Your task to perform on an android device: Open the index.html file from the spck editor app.
Image 0: 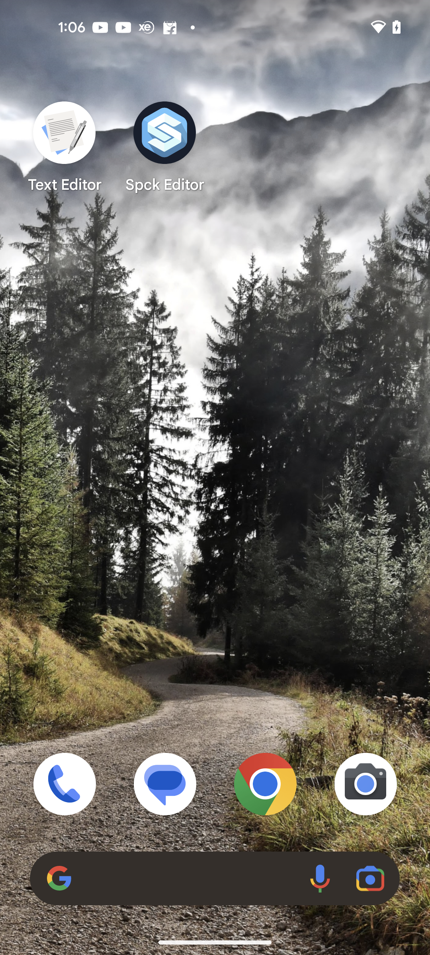
Step 0: open app "Spck Editor"
Image 1: 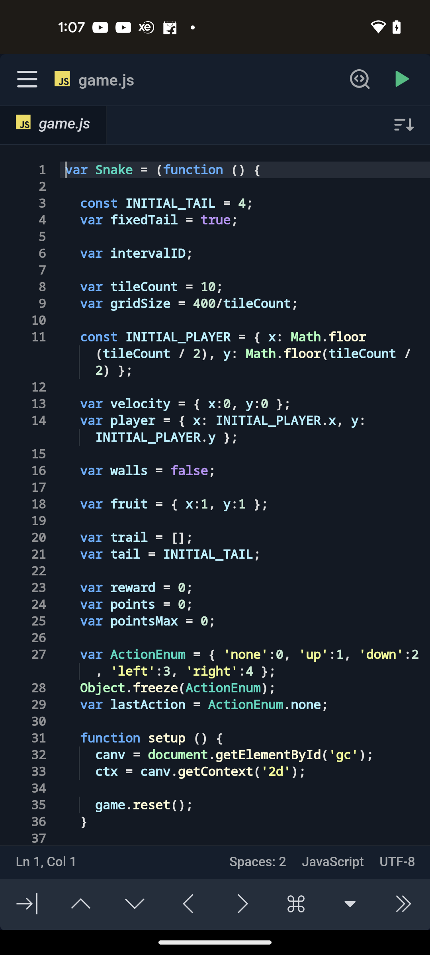
Click on the menu button at the left side of the screen.
Step 1: click (216, 492)
Image 2: 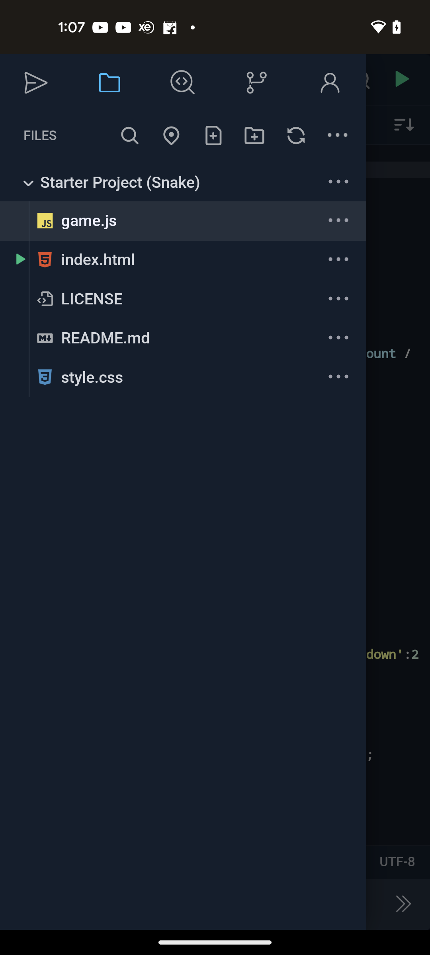
Click on the index.html.
Step 2: click (98, 259)
Image 3: 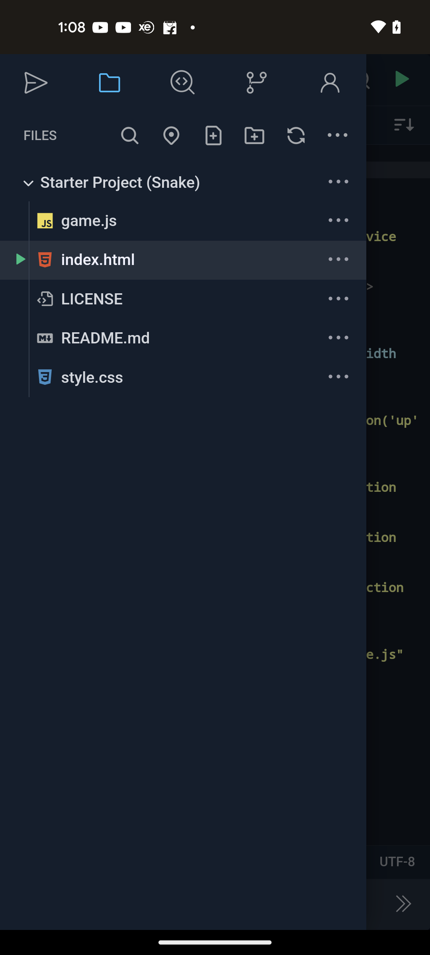
Click on the rightmost corner to view the screen.
Step 3: click (244, 303)